Your task to perform on an android device: Save Wes Formals printed blue shirt for men to your wishlist
Image 0: 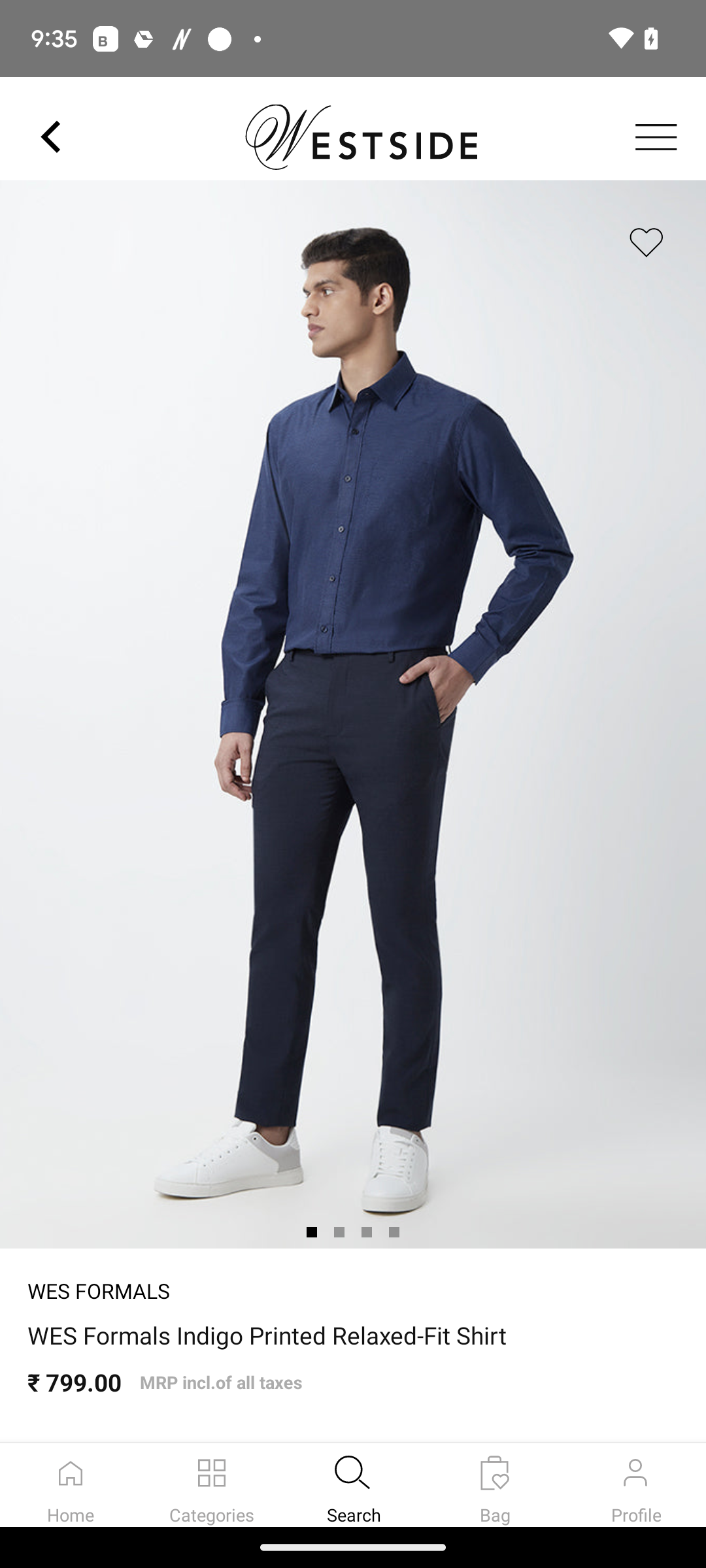
Click on the heart icon at the top corner of the screen 
Step 0: click (647, 241)